Your task to perform on an android device: I want to buy the Van Heusen sweatshirt in white in Medium size, search for the same on the Amazon app.
Image 0: 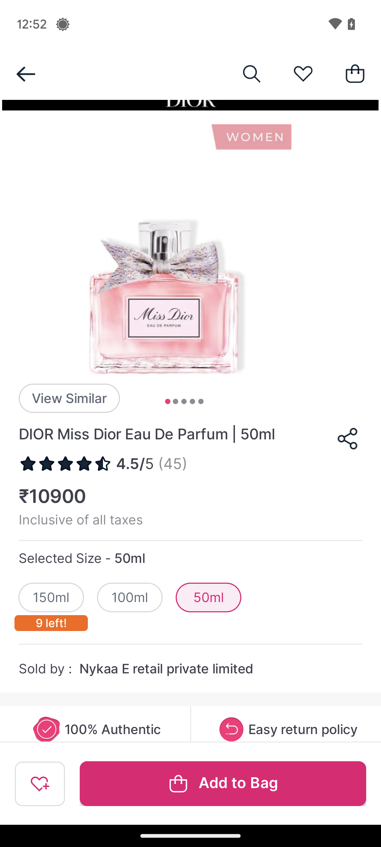
Open the Amazon app.
Step 0: open app "Amazon"
Image 1: 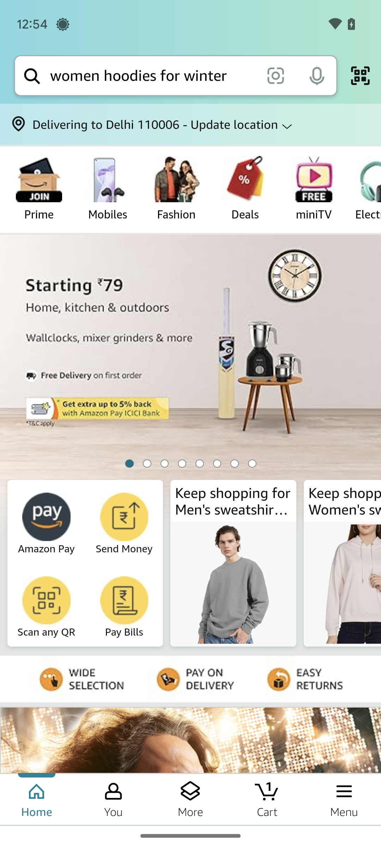
Click on the search bar at the top of the screen.
Step 1: click (153, 76)
Image 2: 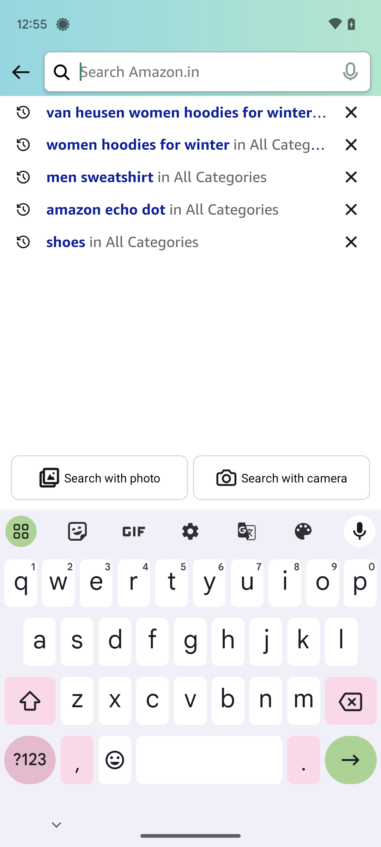
Type in Van Heusen sweatshirt for women.
Step 2: type "Van Heusen sweatshirt for women"
Image 3: 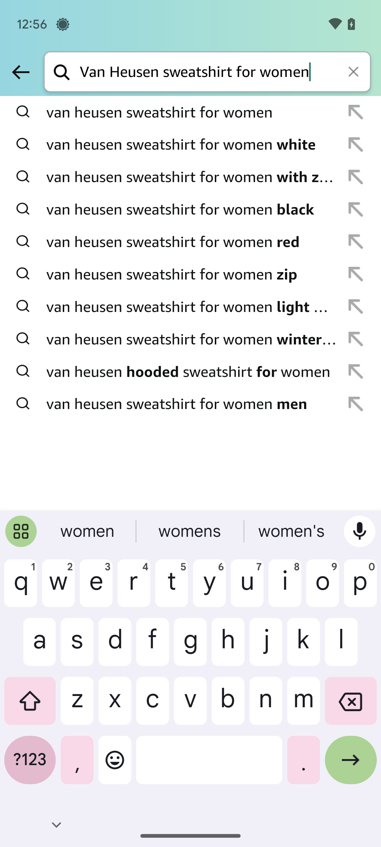
Click on the arrow icon at the bottom right of the keyboard.
Step 3: click (351, 765)
Image 4: 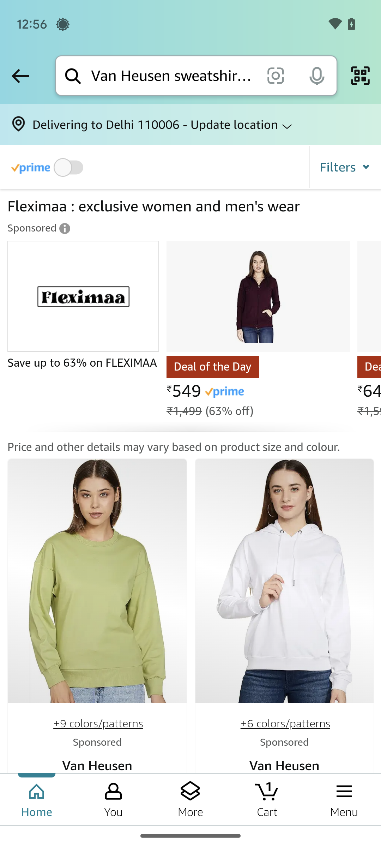
Click on the second search result.
Step 4: click (284, 581)